Your task to perform on an android device: I prefer Engilsh Oven Brown Bread. View the product in the Dunzo app.
Image 0: 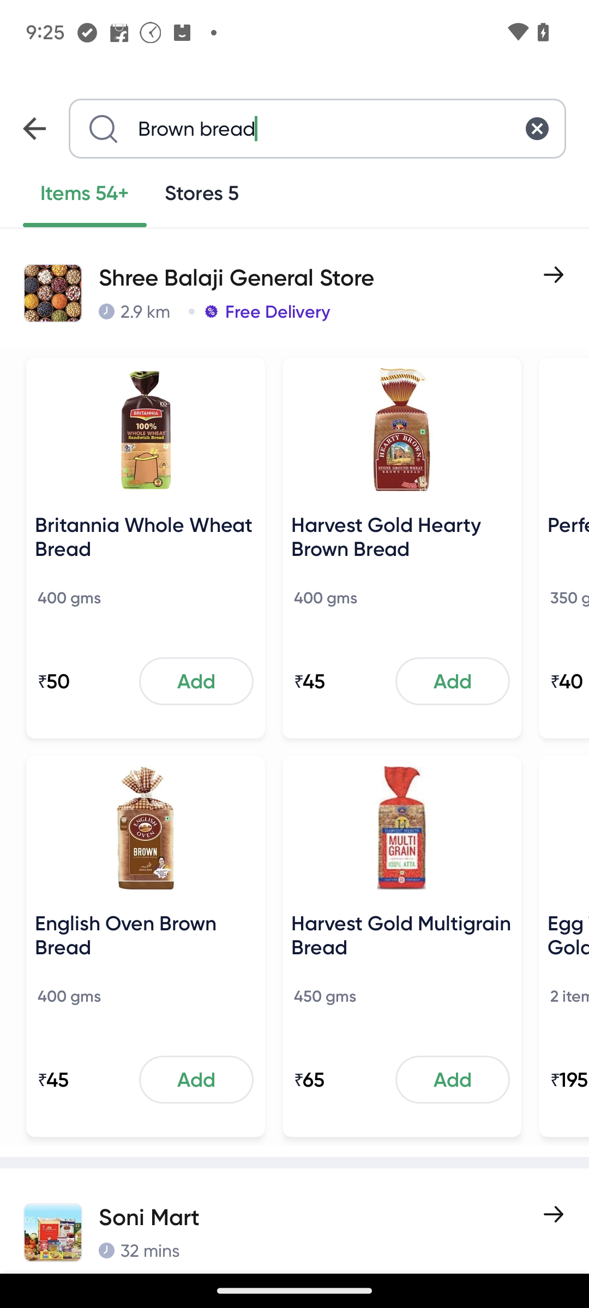
Click on the English Oven Brown Bread.
Step 0: click (146, 937)
Image 1: 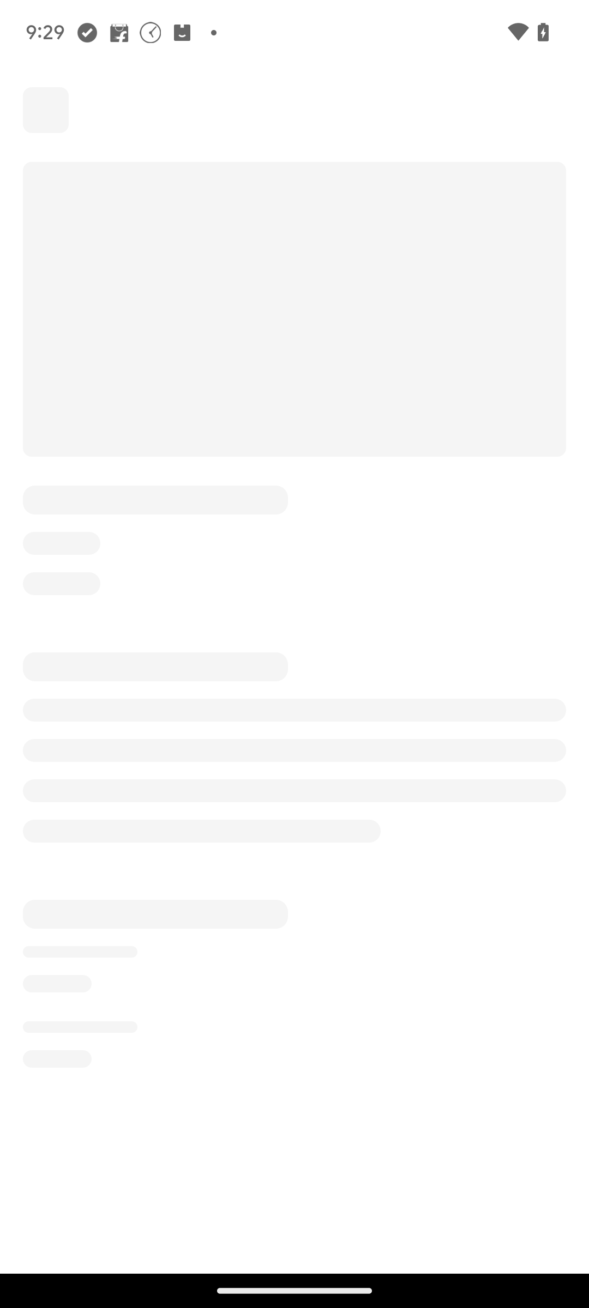
Click on the English Oven Brown Bread.
Step 1: wait